Your task to perform on an android device: Look for the Drill machine with the ibell brand filter in the Tata Cliq app.
Image 0: 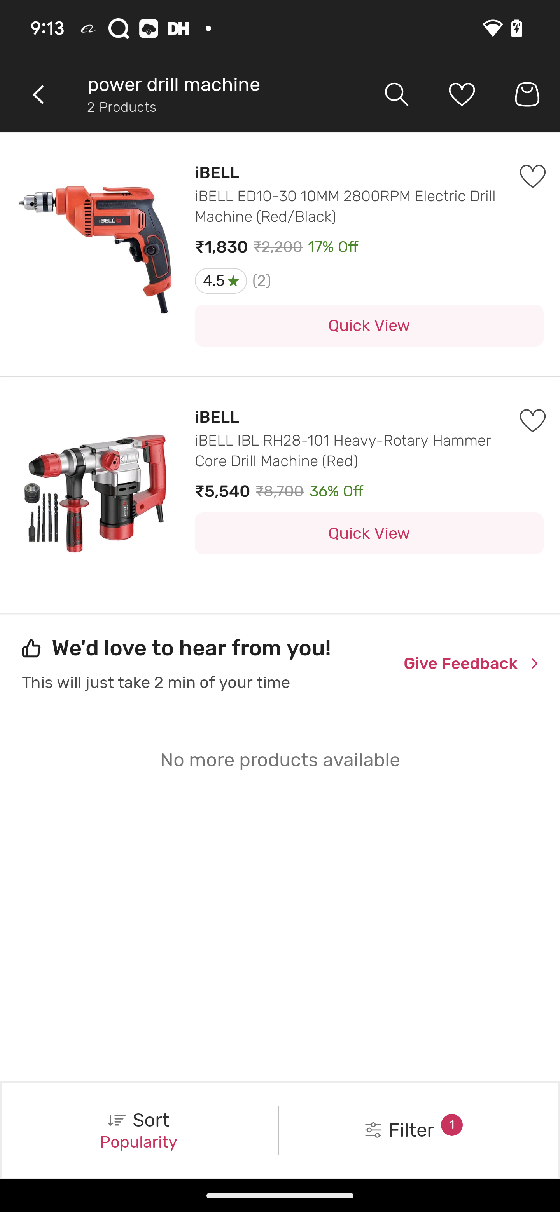
Click on the filter button 
Step 0: click (399, 1130)
Image 1: 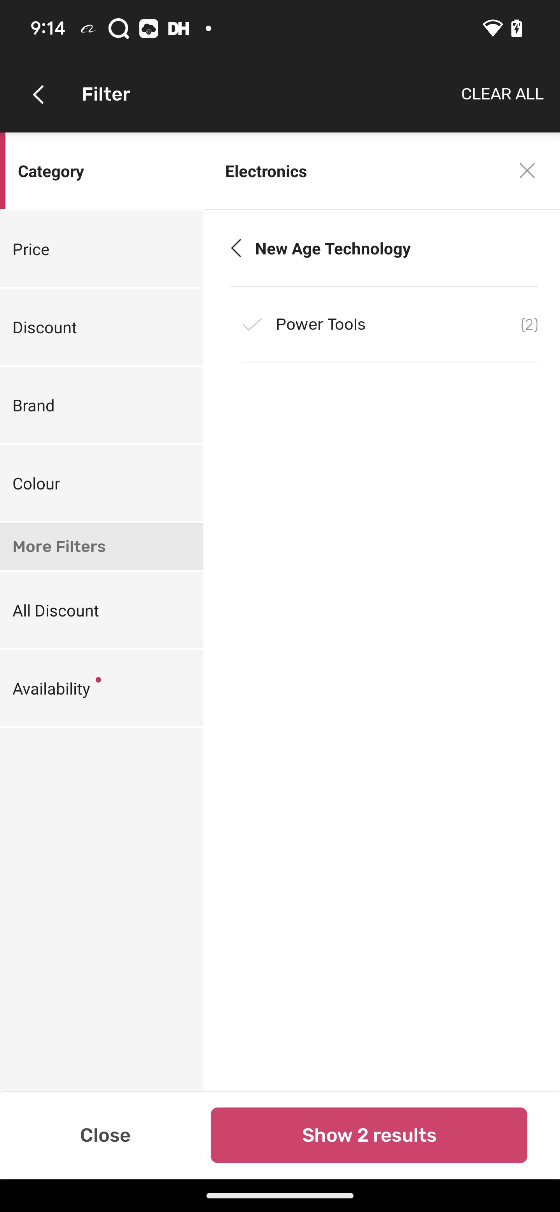
Click on the brand option
Step 1: click (30, 405)
Image 2: 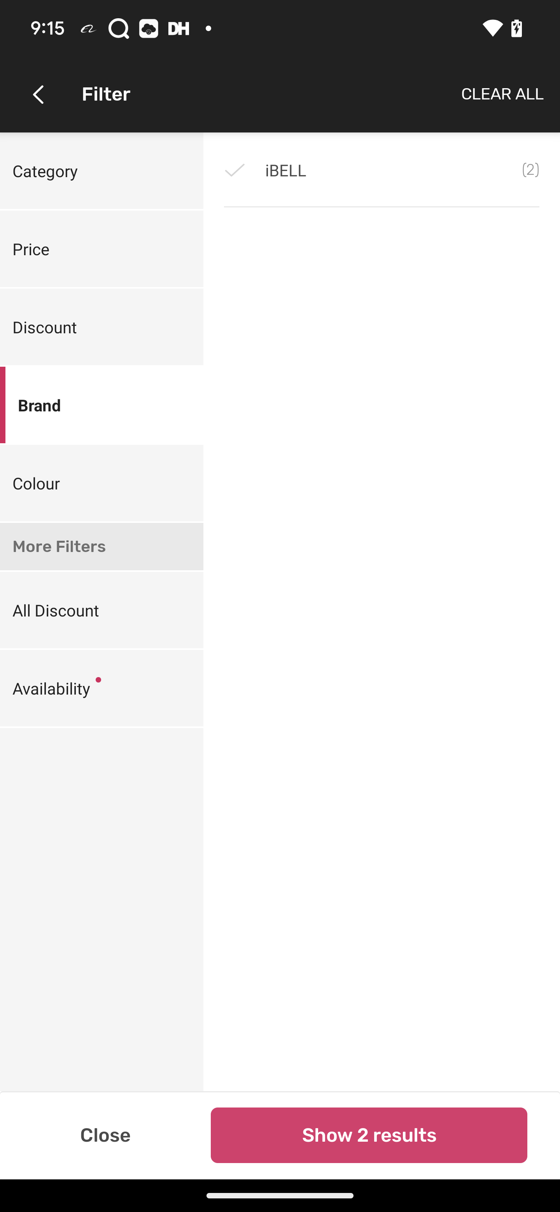
Click on the ibell 
Step 2: click (282, 170)